Your task to perform on an android device: Browse for p. Louise base makeup bag brush set  products in the P.louise cosmetic  app.
Image 0: 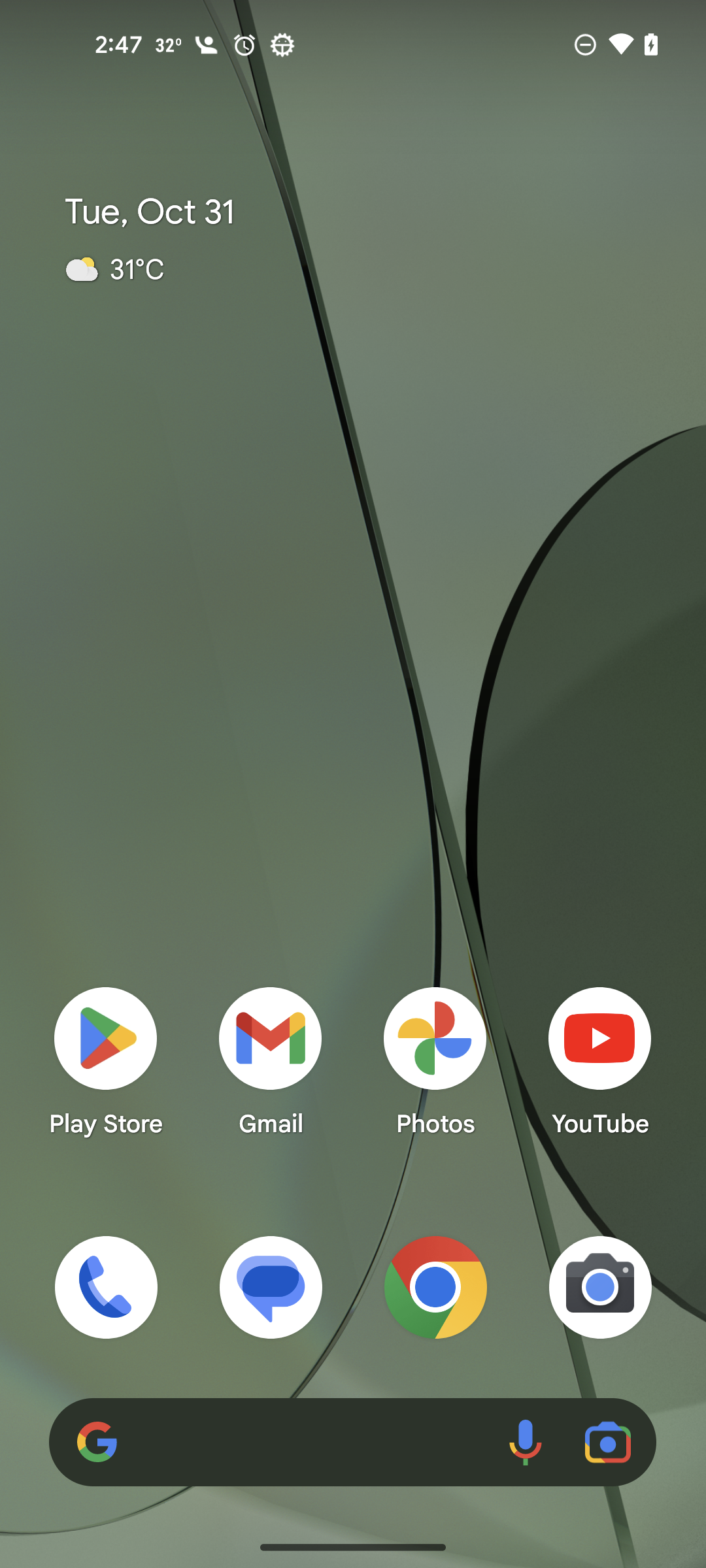
open the P.louise cosmetic app."
Step 0: open app "P Louise Cosmetics"
Image 1: 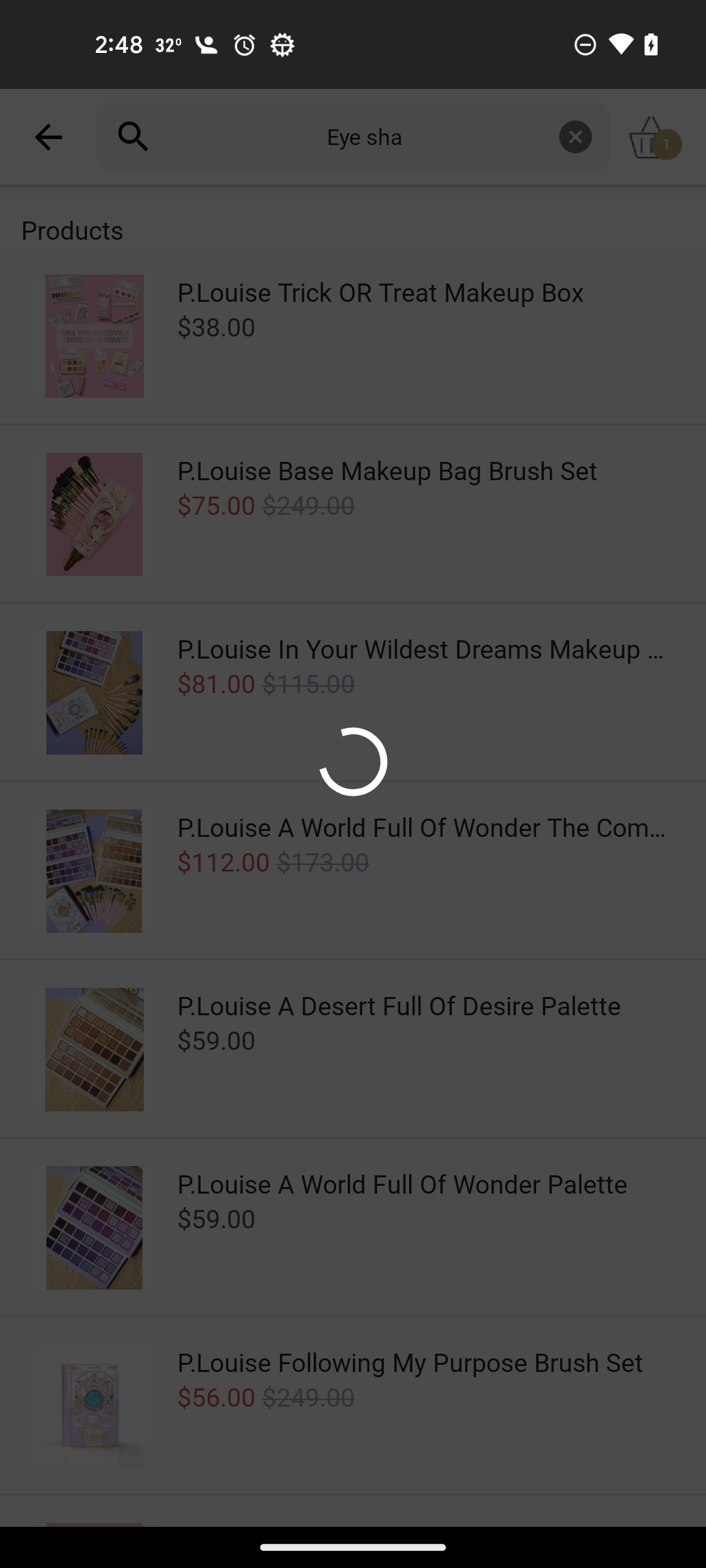
open the P.louise cosmetic app."
Step 1: wait
Image 2: 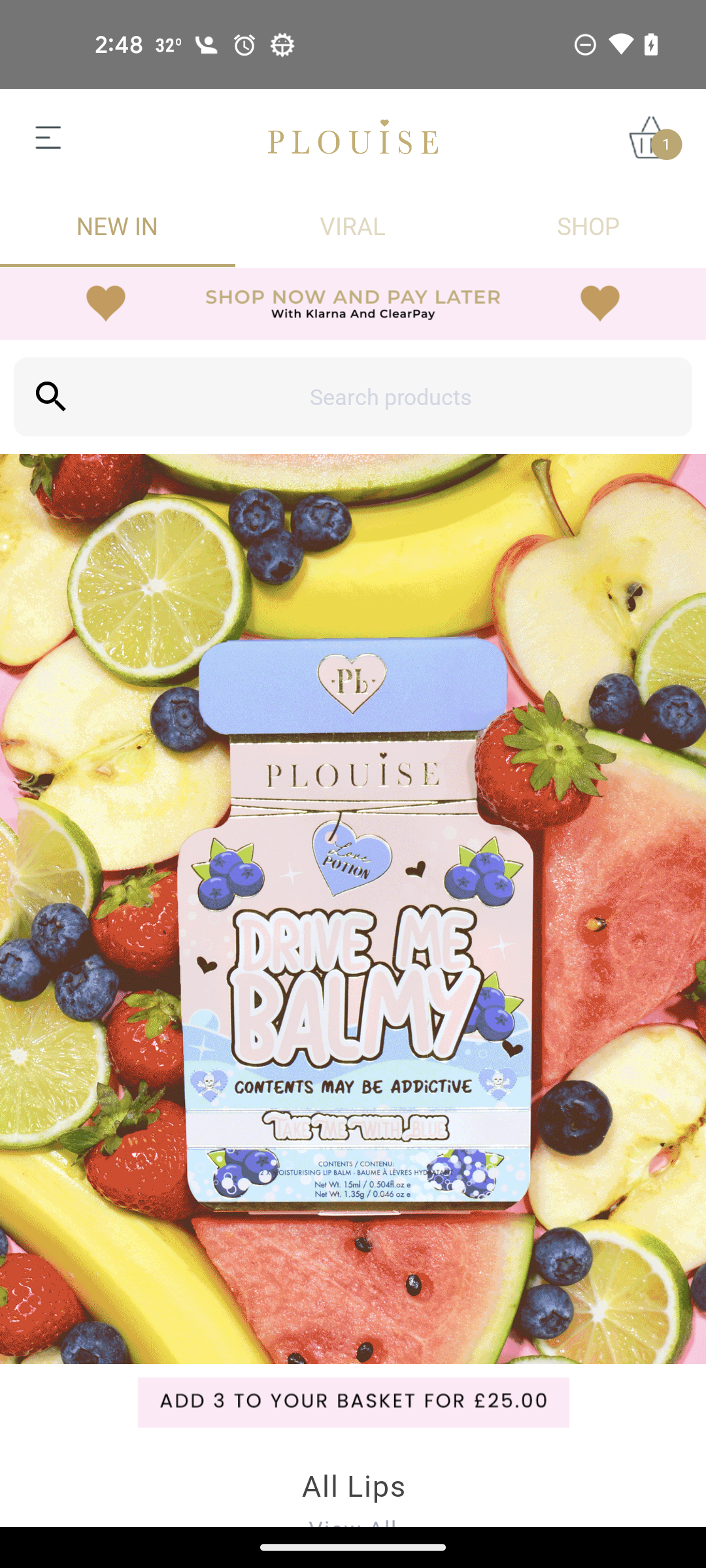
Click on the search bar 
Step 2: click (390, 397)
Image 3: 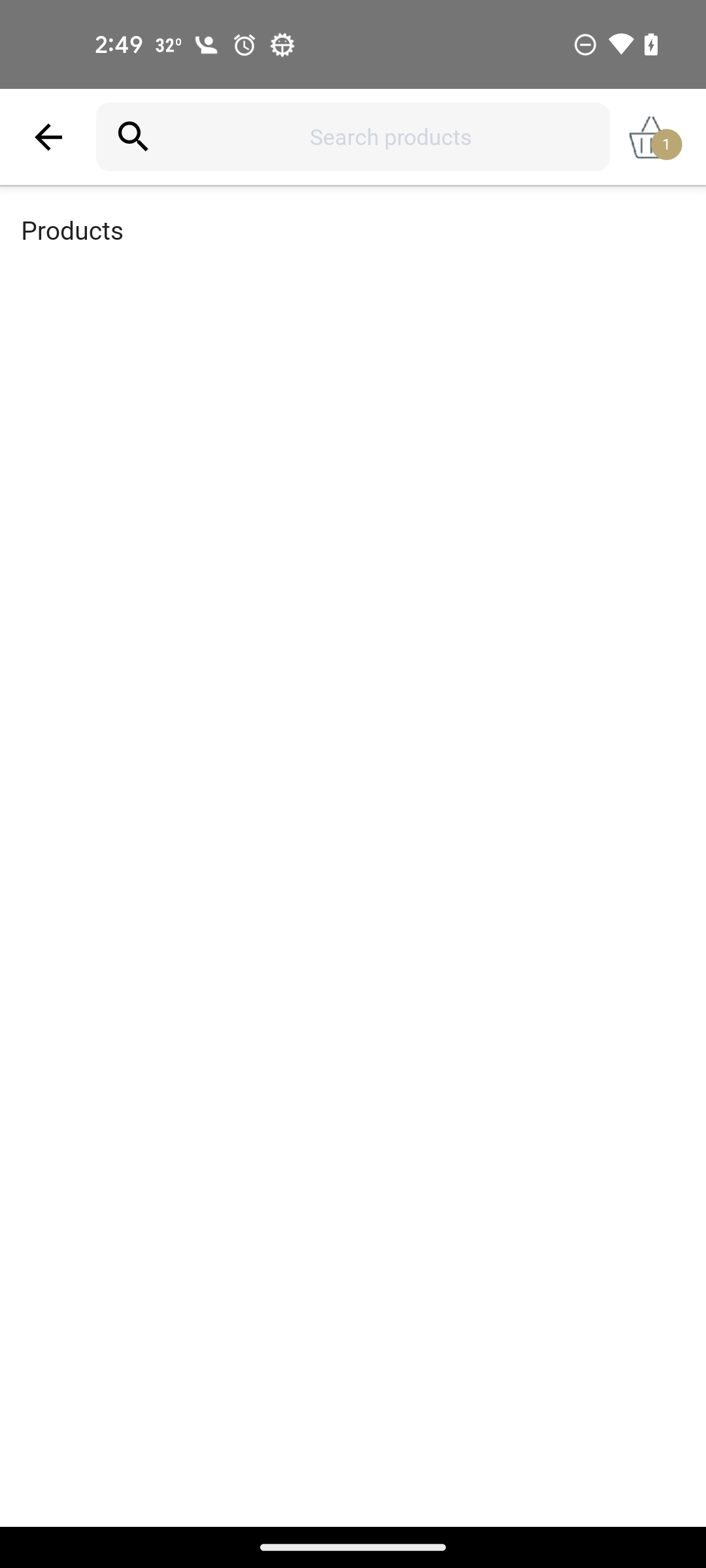
Enter a product as p. Louise base makeup bag brush set
Step 3: type "p. Louise base makeup bag brush set"